Your task to perform on an android device: Add the Superstar white Shoes to the Wishlist in the Adidas app 
Image 0: 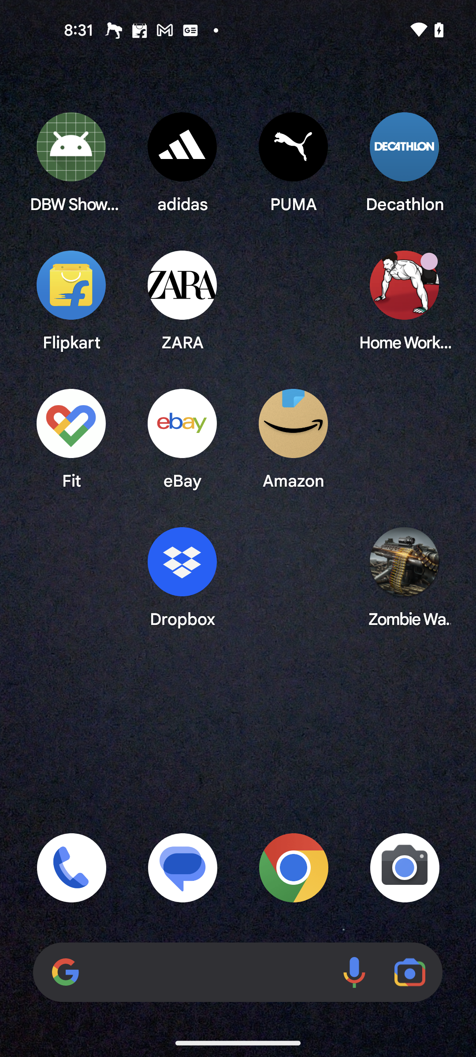
Open the Adidas app
Step 0: open app "adidas"
Image 1: 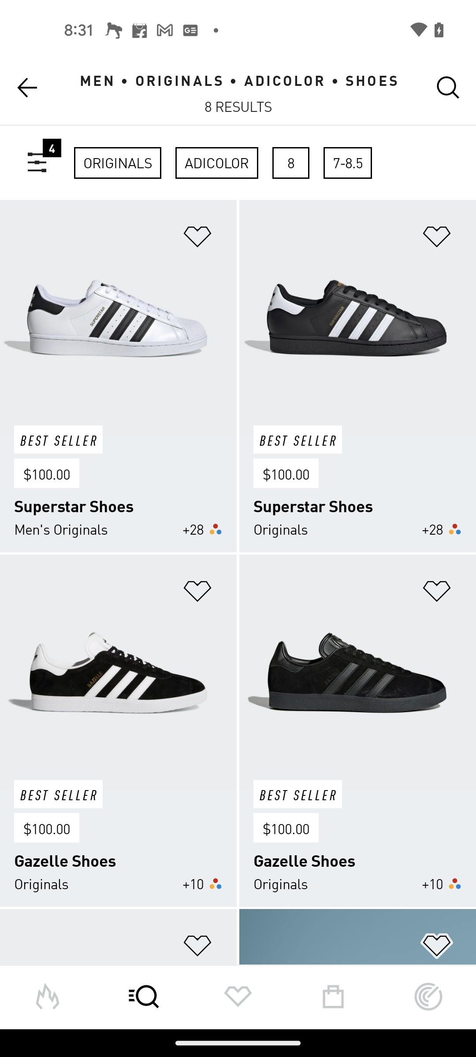
Click on the heart icon of the Superstar white shoes 
Step 1: click (197, 237)